Your task to perform on an android device: I'd like to save the XYZ file to the Microsoft 365 (Office) app.
Image 0: 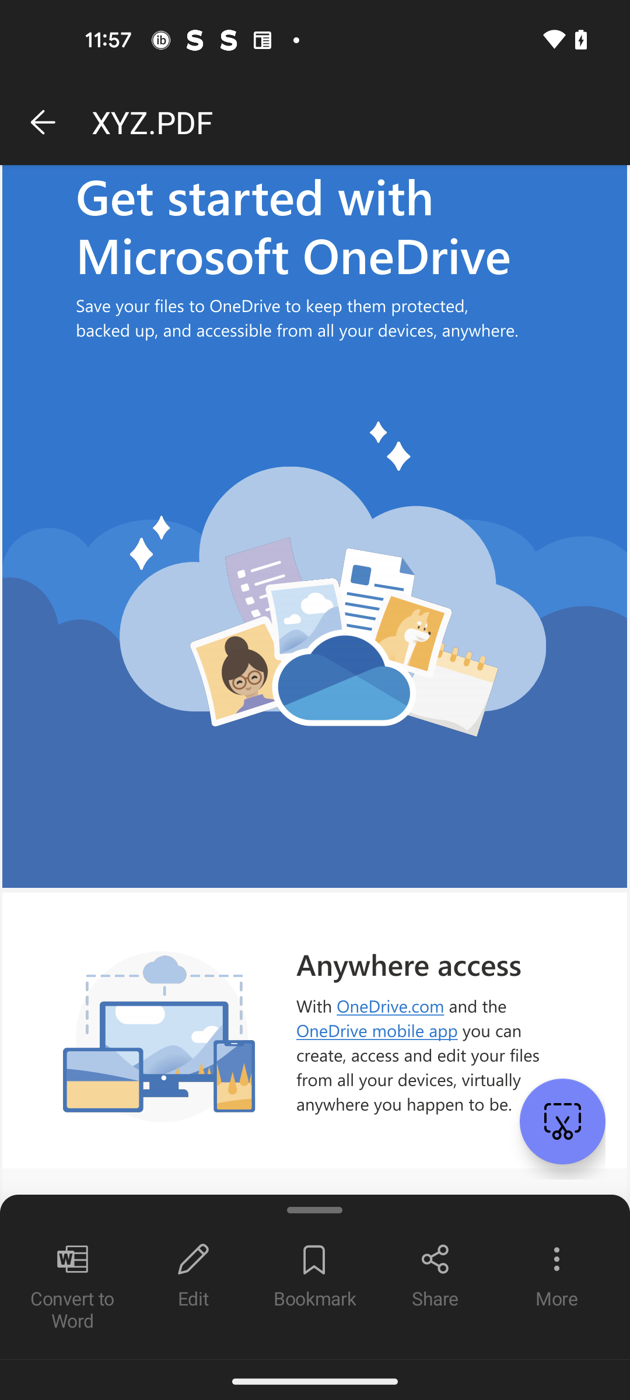
Click on the three dots more button at the bottom right corner of the screen
Step 0: click (556, 1275)
Image 1: 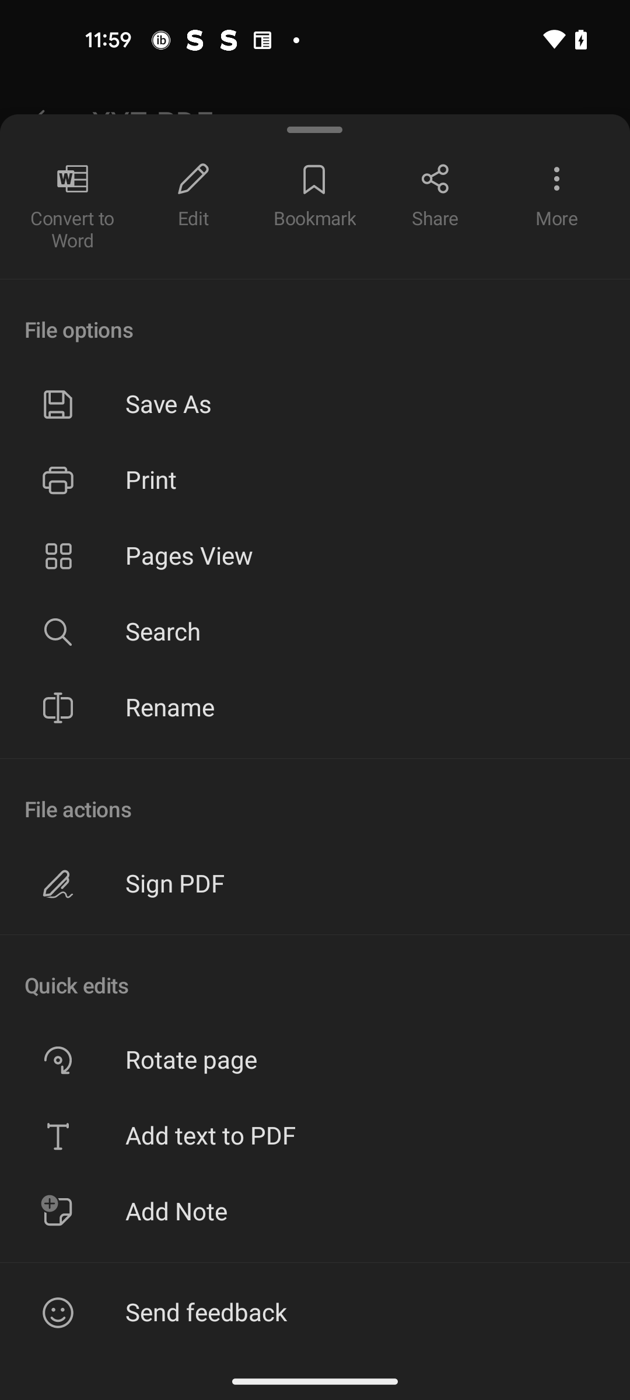
Click on the Save As option
Step 1: click (358, 403)
Image 2: 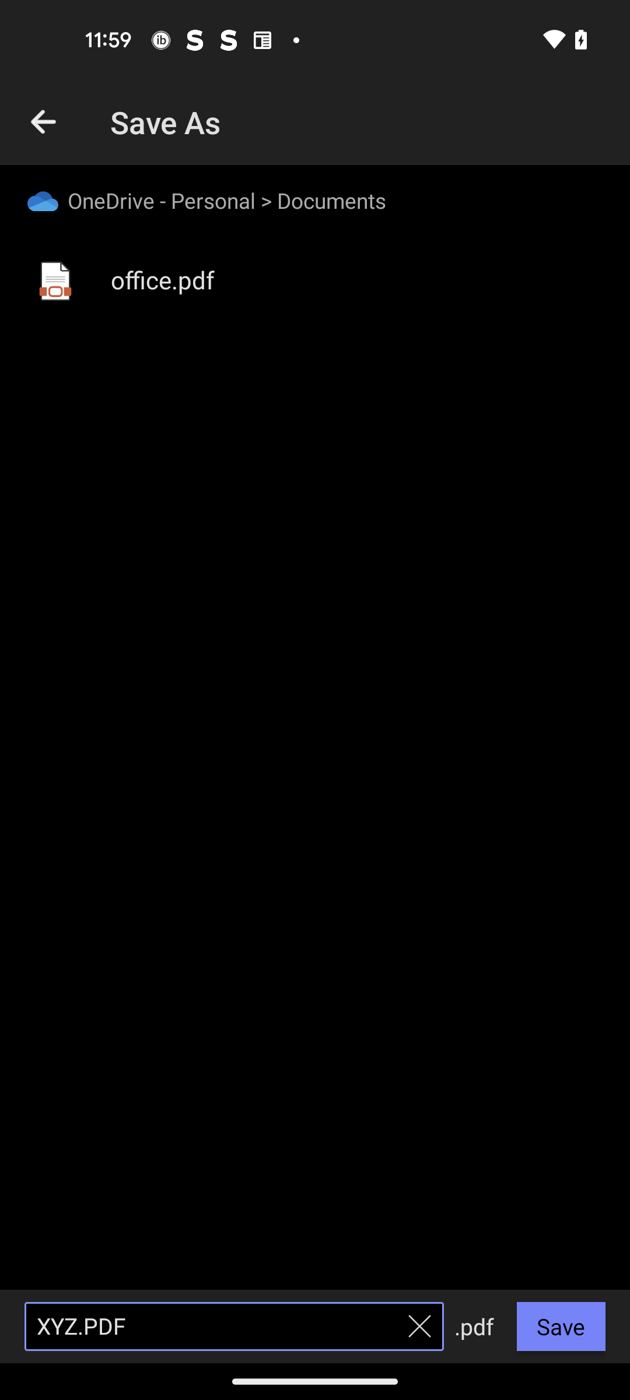
Click on the Save button
Step 2: click (561, 1326)